Your task to perform on an android device: Shop for Nike By You shoes by applying the Brand filter in the Nike app.
Image 0: 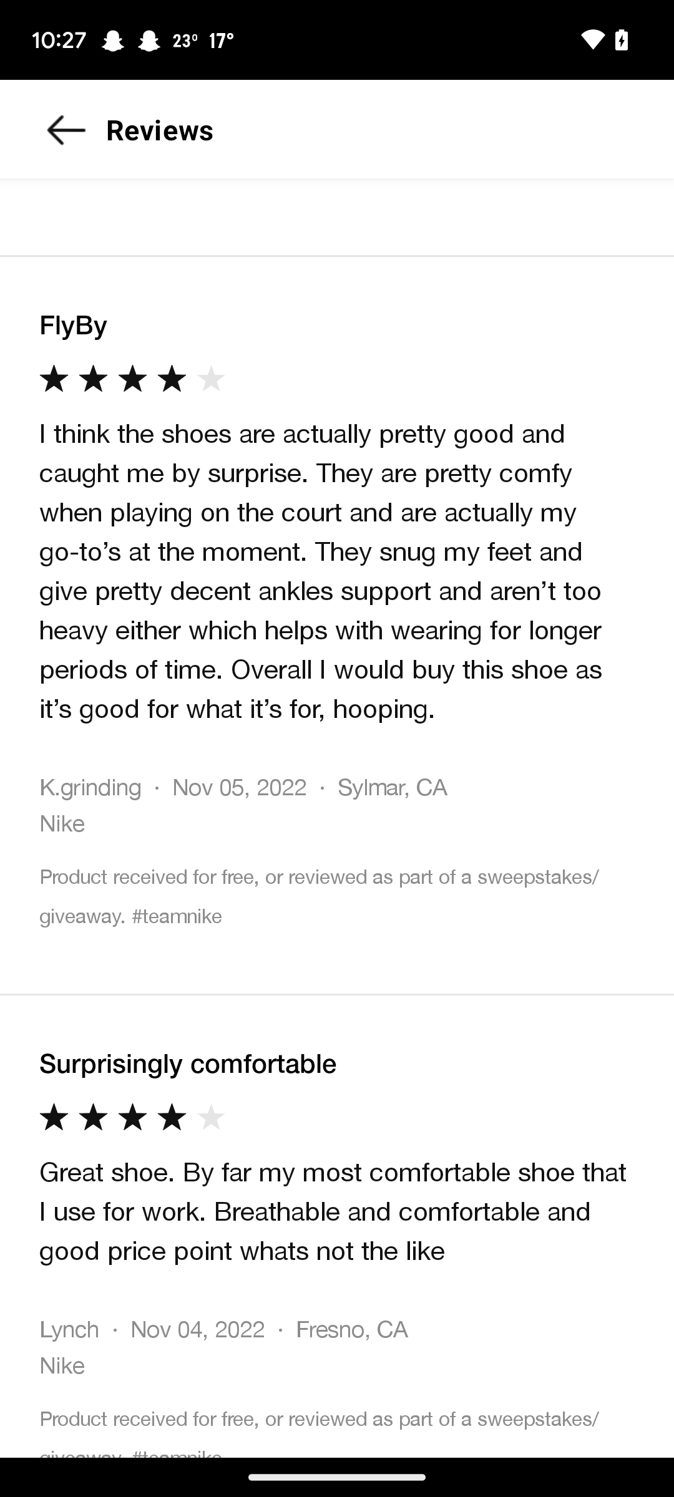
Go back to the previous screen
Step 0: press back button
Image 1: 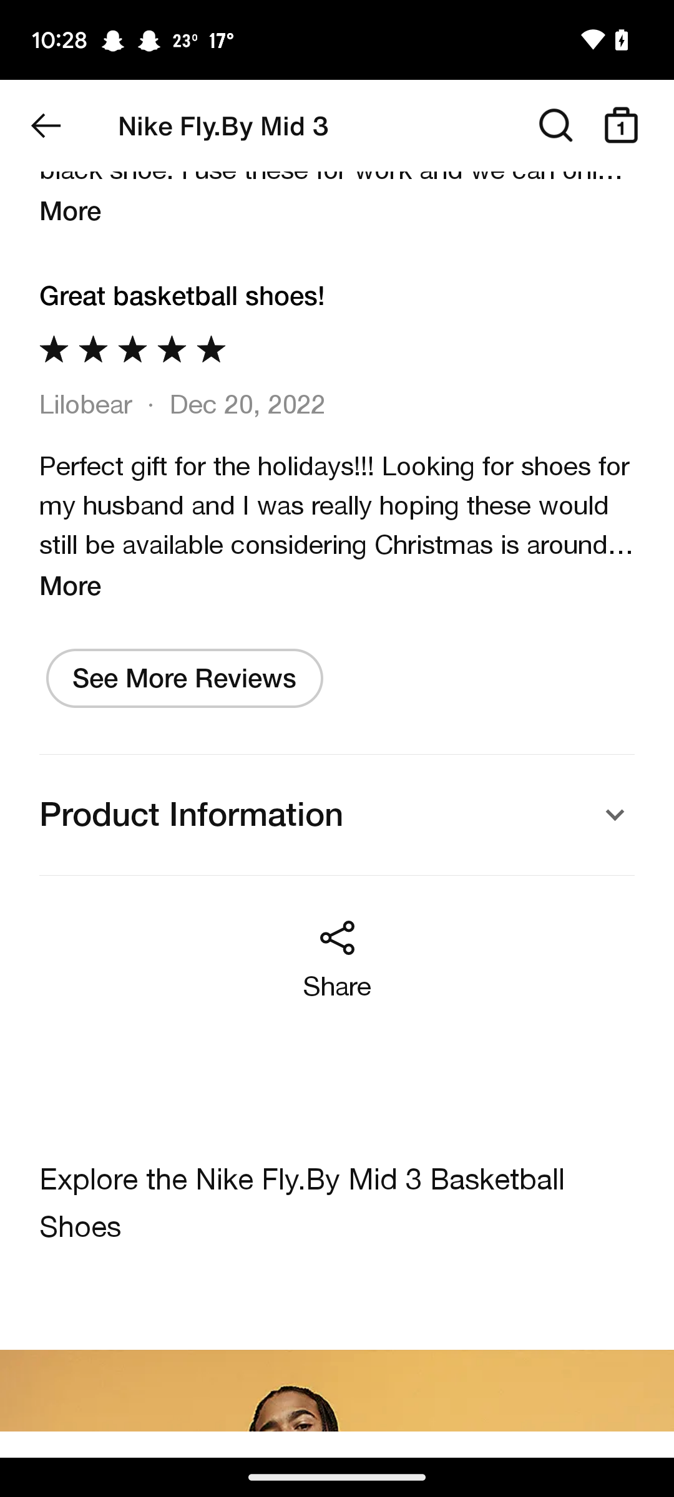
Go back to the previous screen
Step 1: press back button
Image 3: 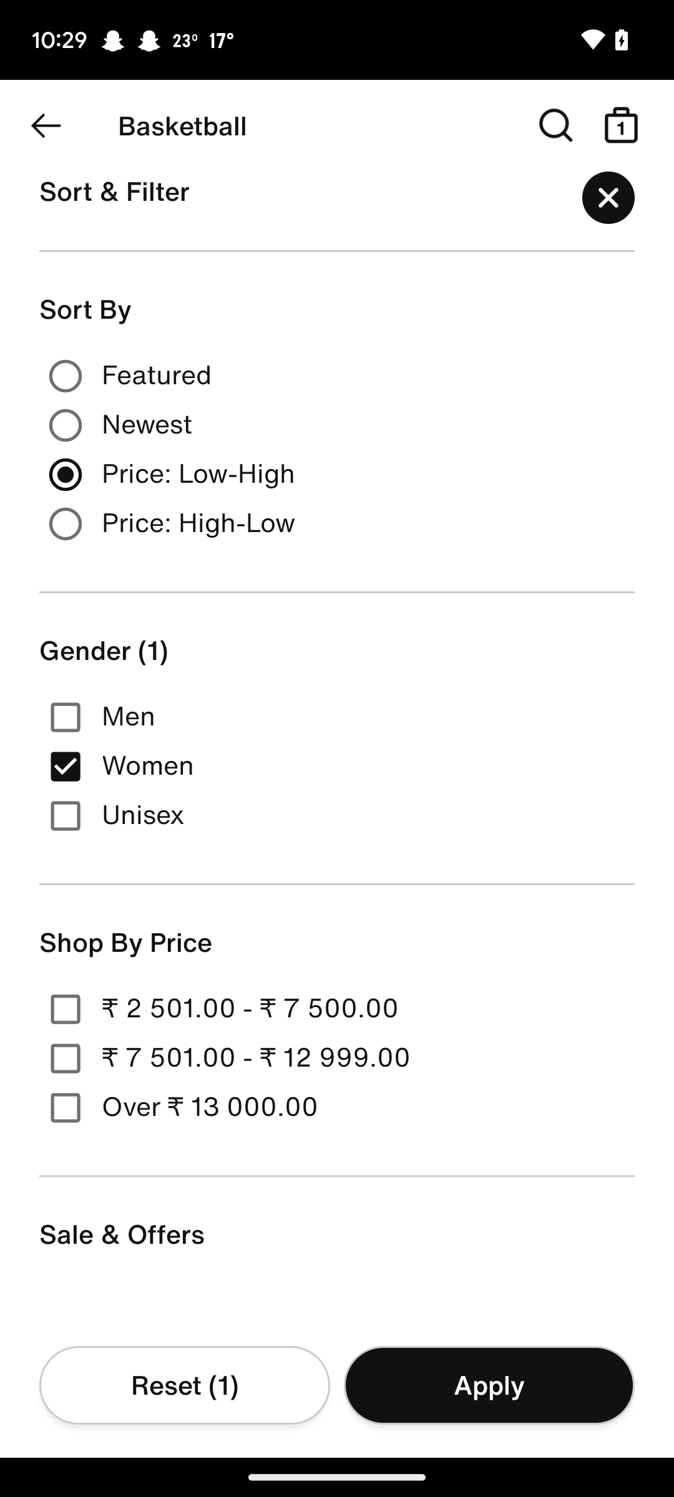
Swipe up the view the brand category
Step 3: scroll down
Image 4: 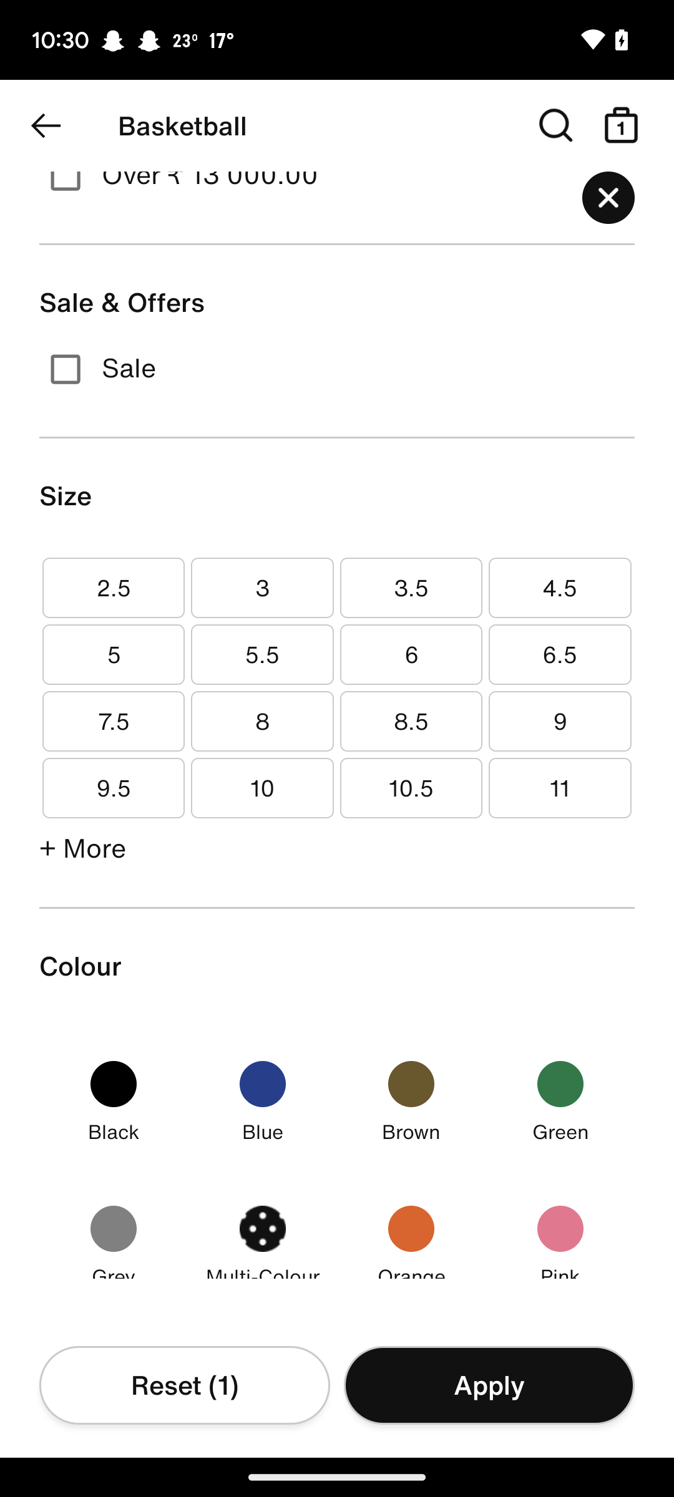
Swipe up the view the brand category
Step 4: scroll down
Image 5: 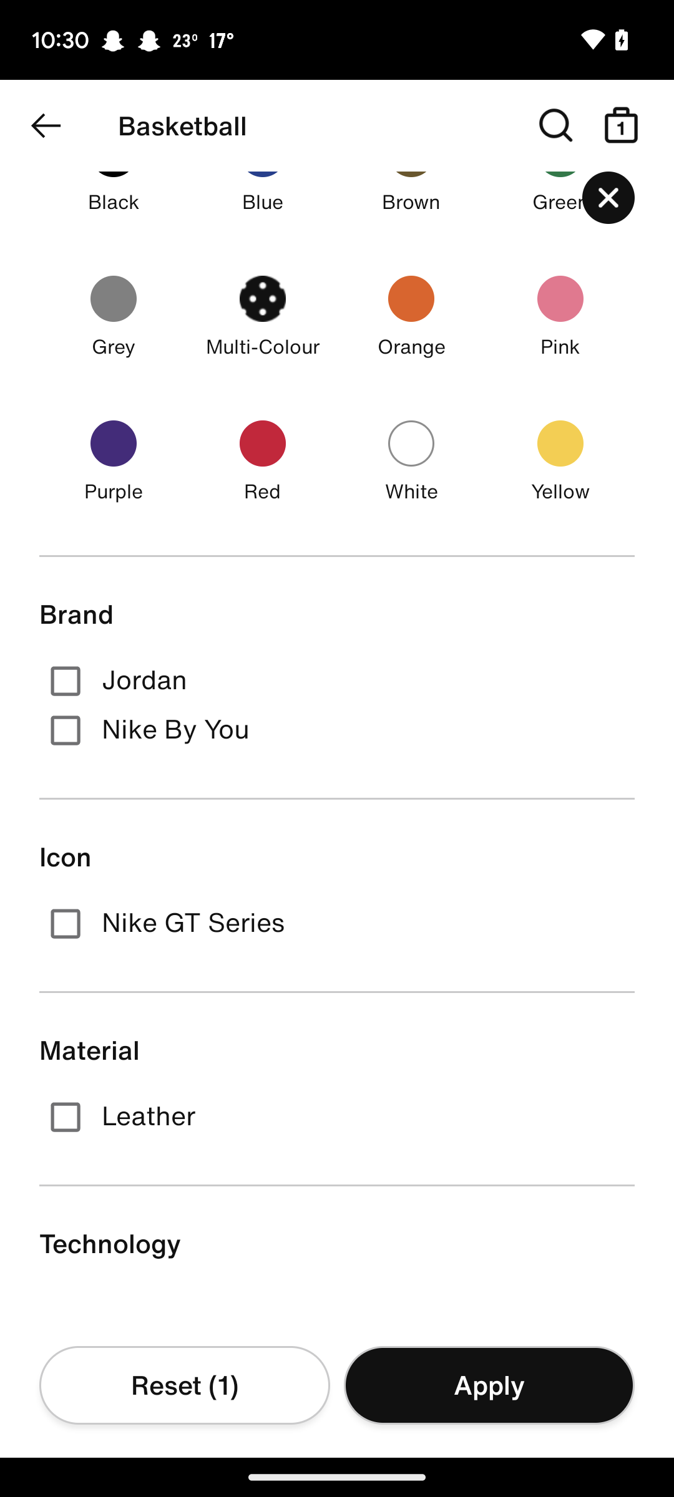
Click on the Nike By You brand
Step 5: click (60, 730)
Image 6: 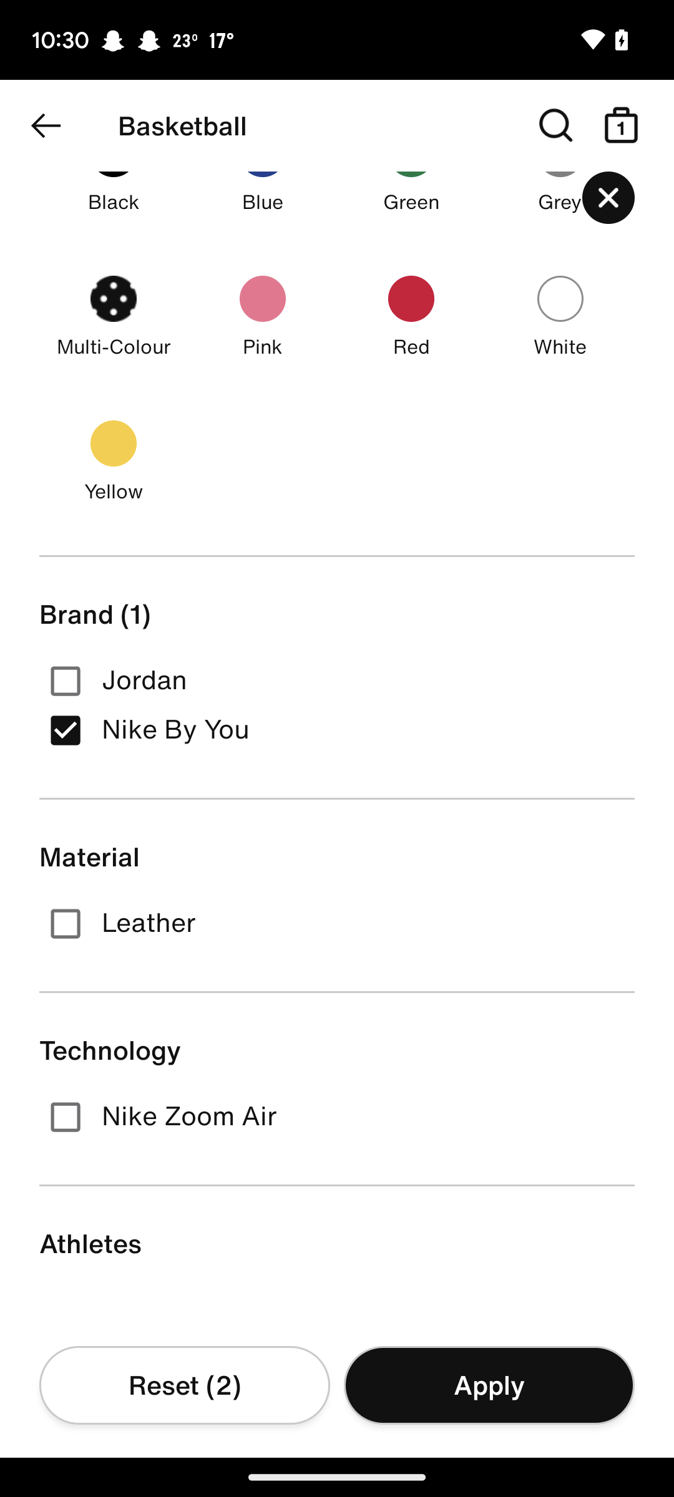
Click on the apply button
Step 6: click (489, 1385)